Your task to perform on an android device: In the Gym Workout app, I should use the summary to track my progress if I want to keep myself motivated to work out.
Image 0: 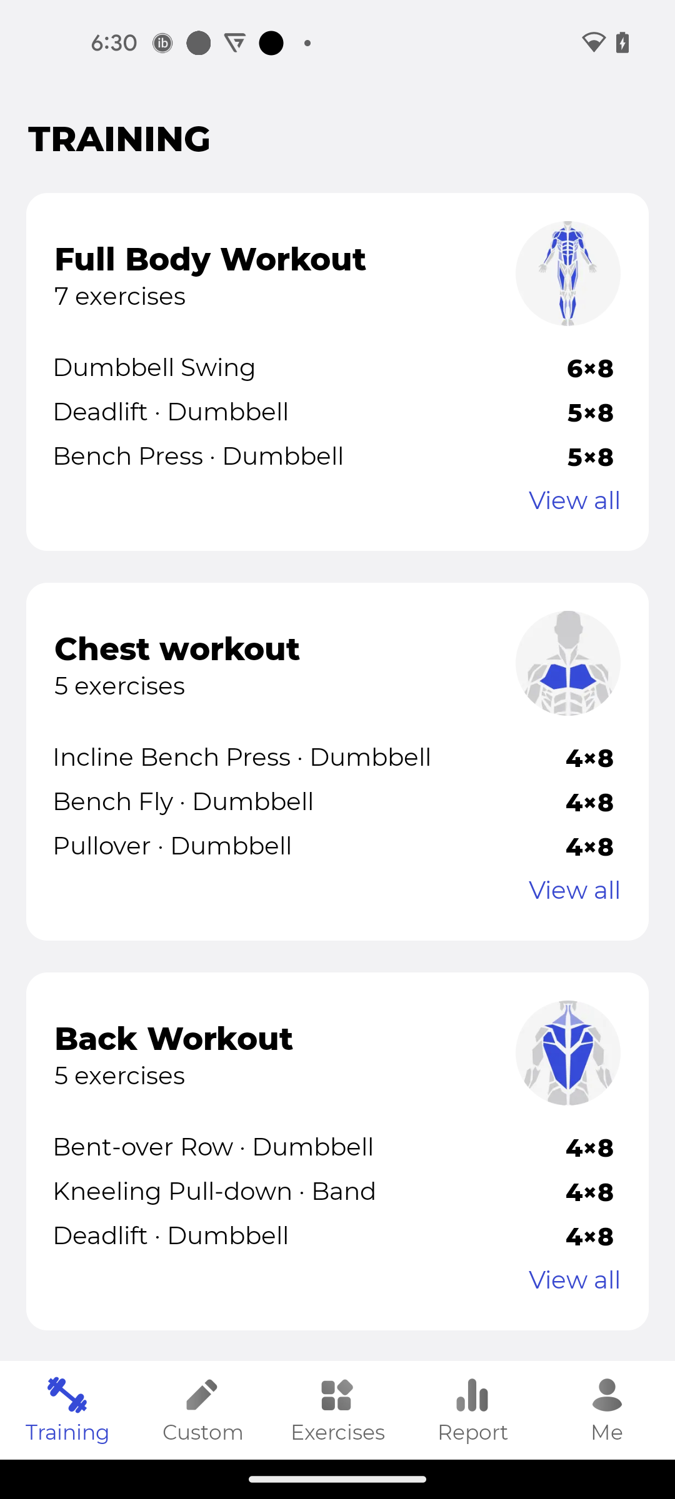
Go to the Report tab
Step 0: click (472, 1431)
Image 1: 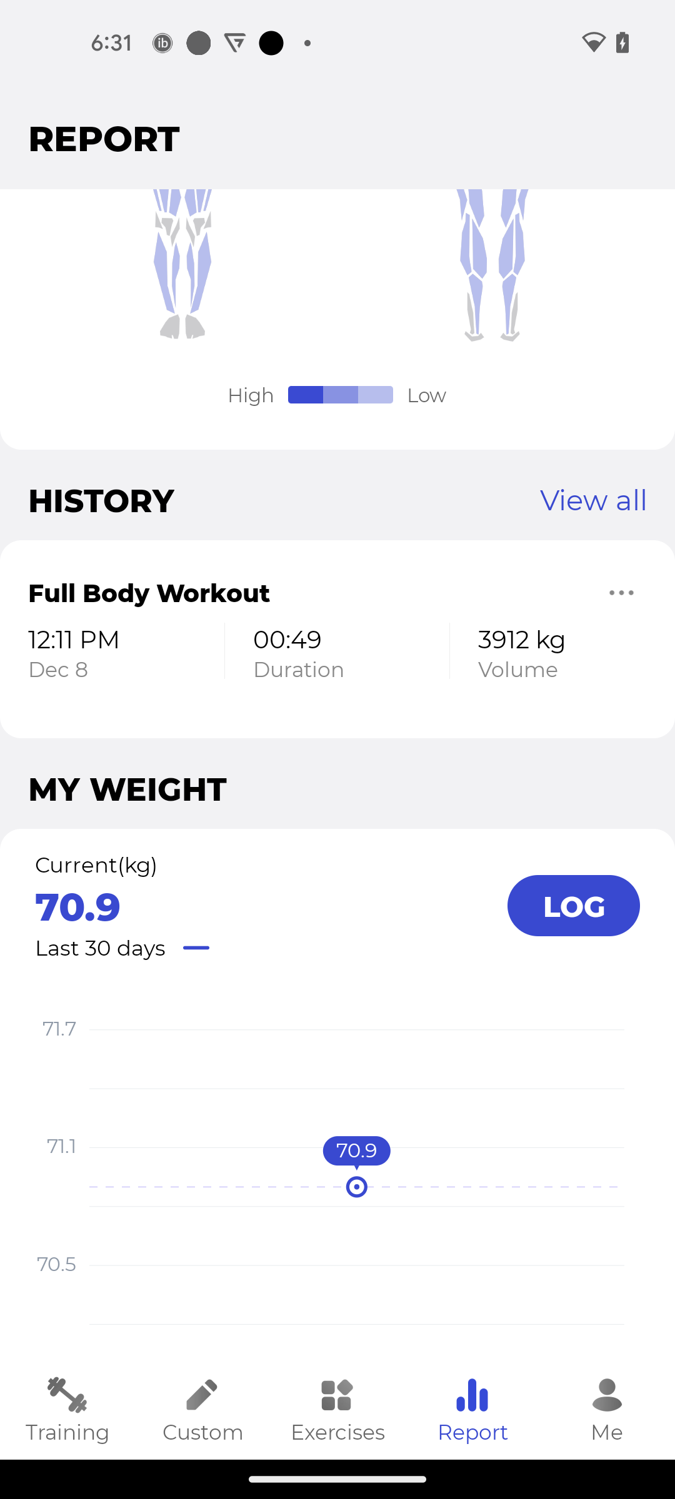
Swipe up
Step 1: scroll down